Your task to perform on an android device: Add the product to the cart.
Image 0: 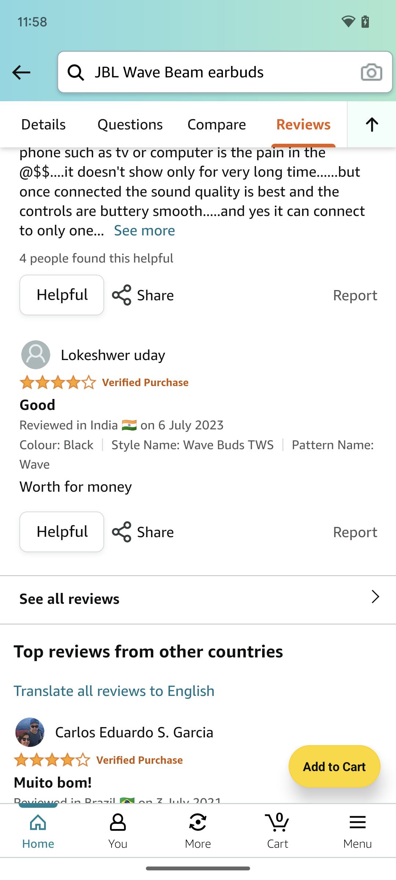
Click on the "Add to Cart" option shown at the bottom right of the screen.
Step 0: click (334, 766)
Image 1: 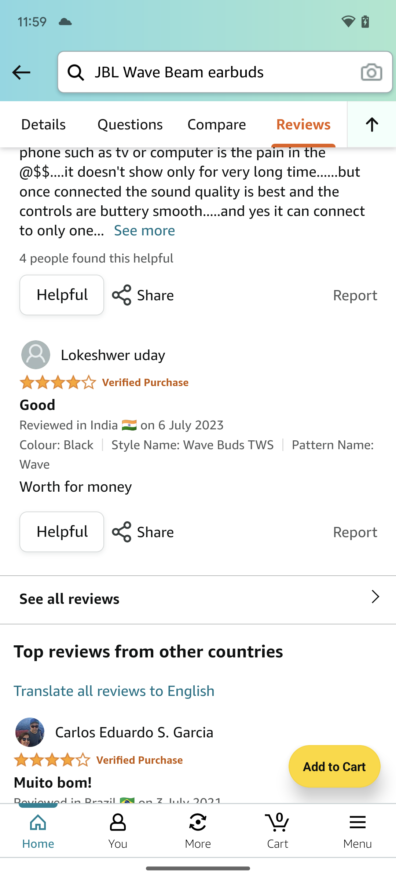
Click on the "Add to Cart" option shown at the bottom right of the screen.
Step 1: wait